Your task to perform on an android device: open the 1 kg cart app and Add sensodyne toothpaste to cart in 1kg cart
Image 0: 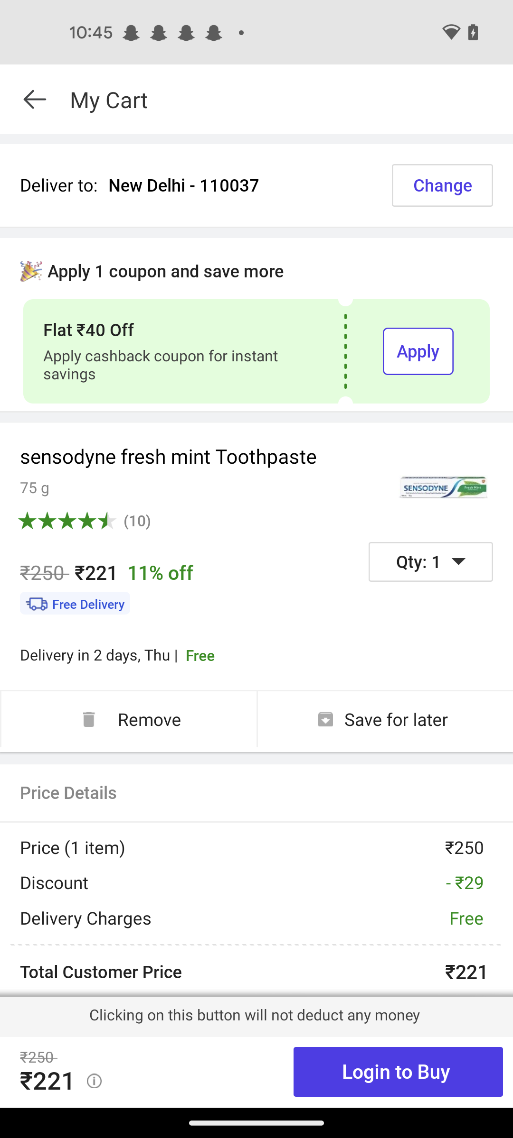
open the 1kg cart app
Step 0: open app "1KG Cart"
Image 1: 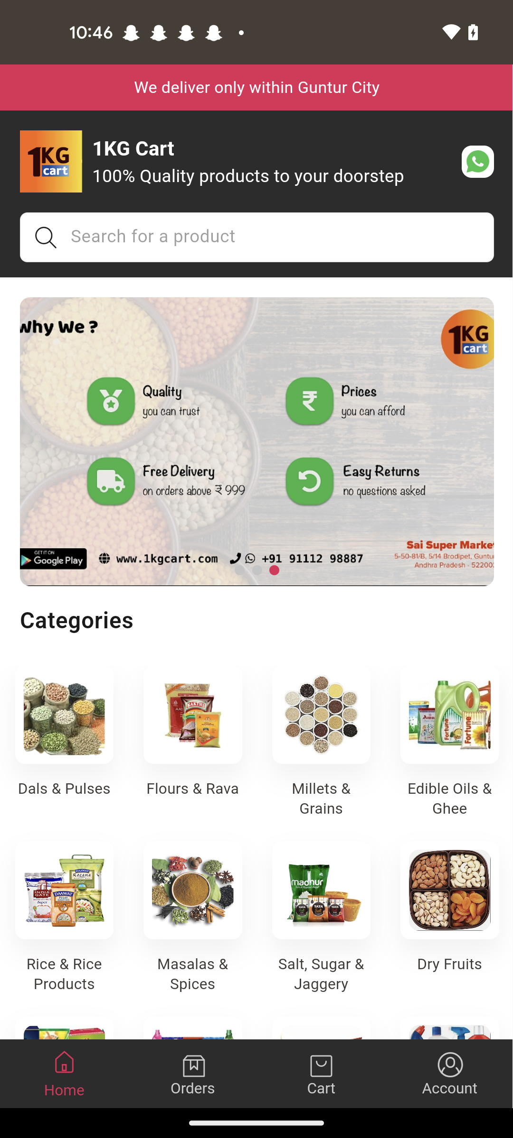
Click on the search icon
Step 1: click (243, 229)
Image 2: 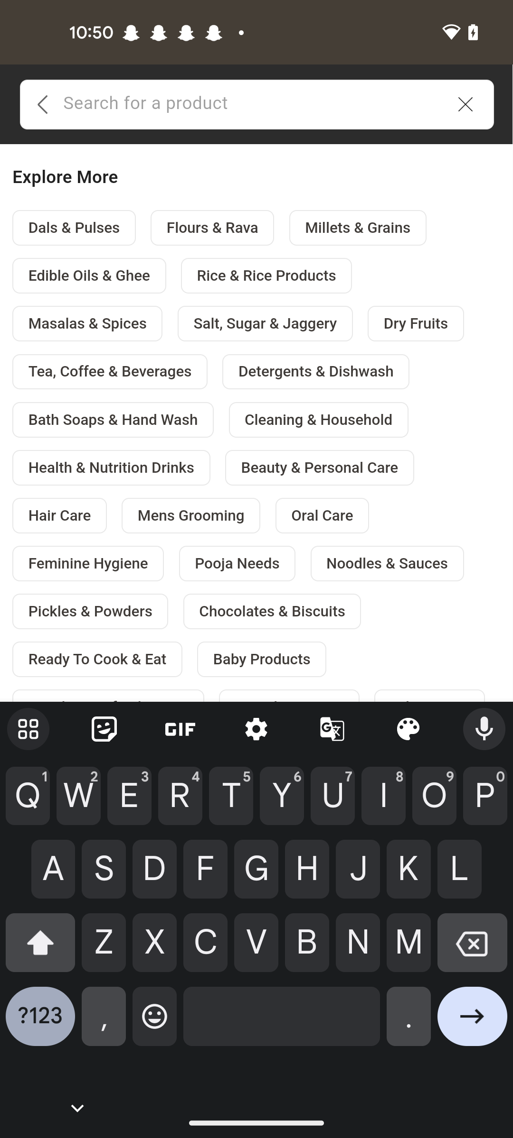
Enter as sensodyne toothpaste
Step 2: type " sensodyne toothpaste"
Image 3: 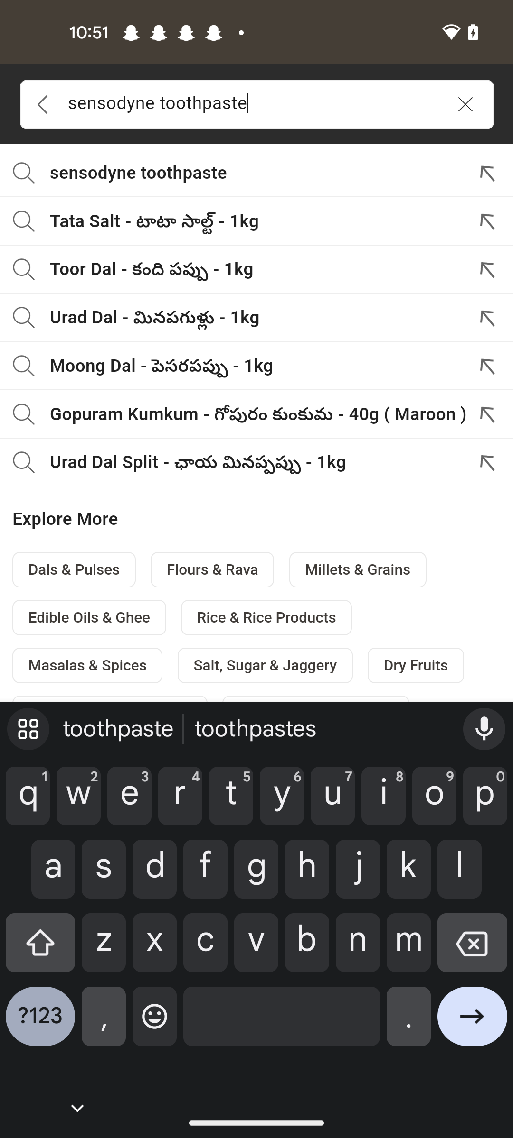
Click on the first result
Step 3: click (257, 383)
Image 4: 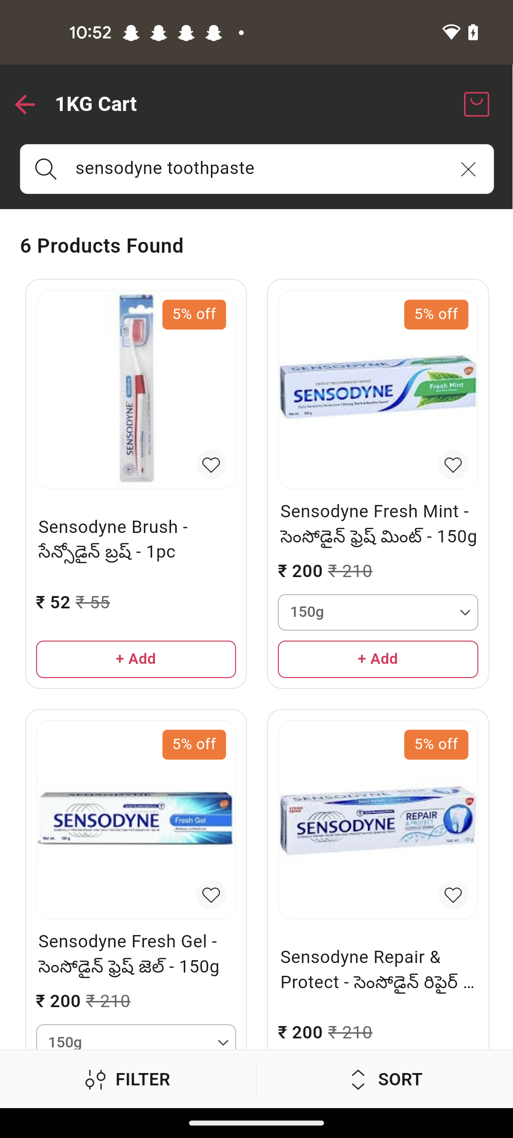
Click on the sensodyne toothpaste option
Step 4: click (377, 389)
Image 5: 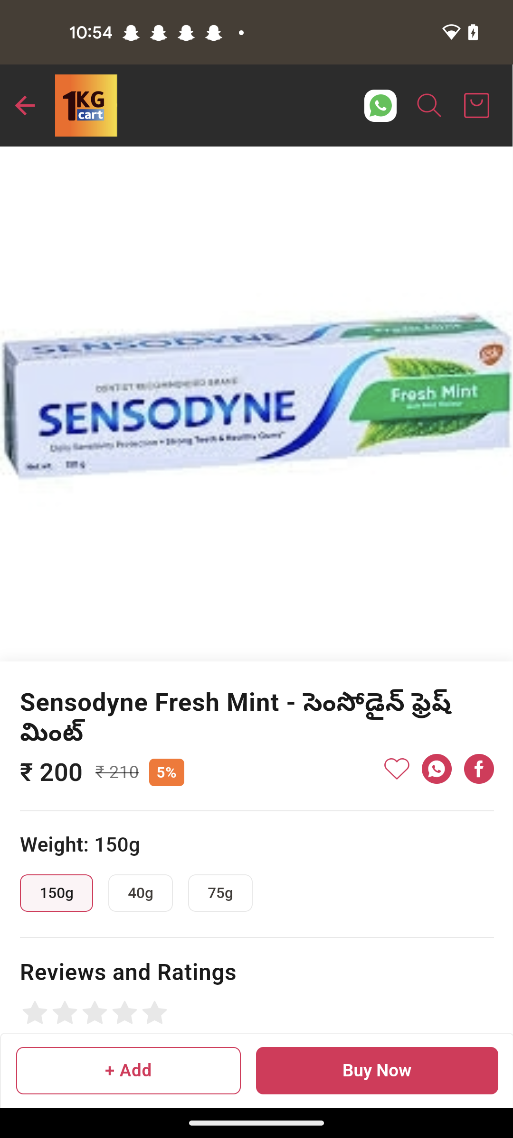
Click on the Add button 
Step 5: click (128, 1070)